Your task to perform on an android device: Search for the "Dancing Monkey Toy" for an infant baby on the  Hamleys app.
Image 0: 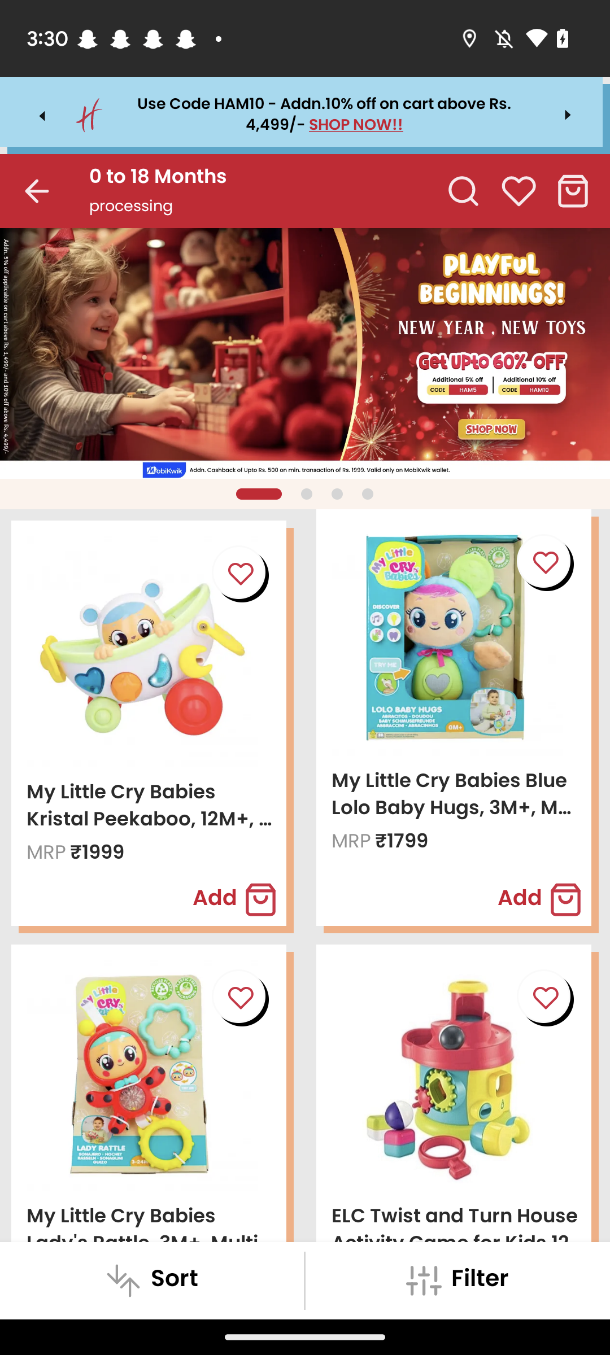
Click on the search icon at the top right.
Step 0: click (456, 207)
Image 1: 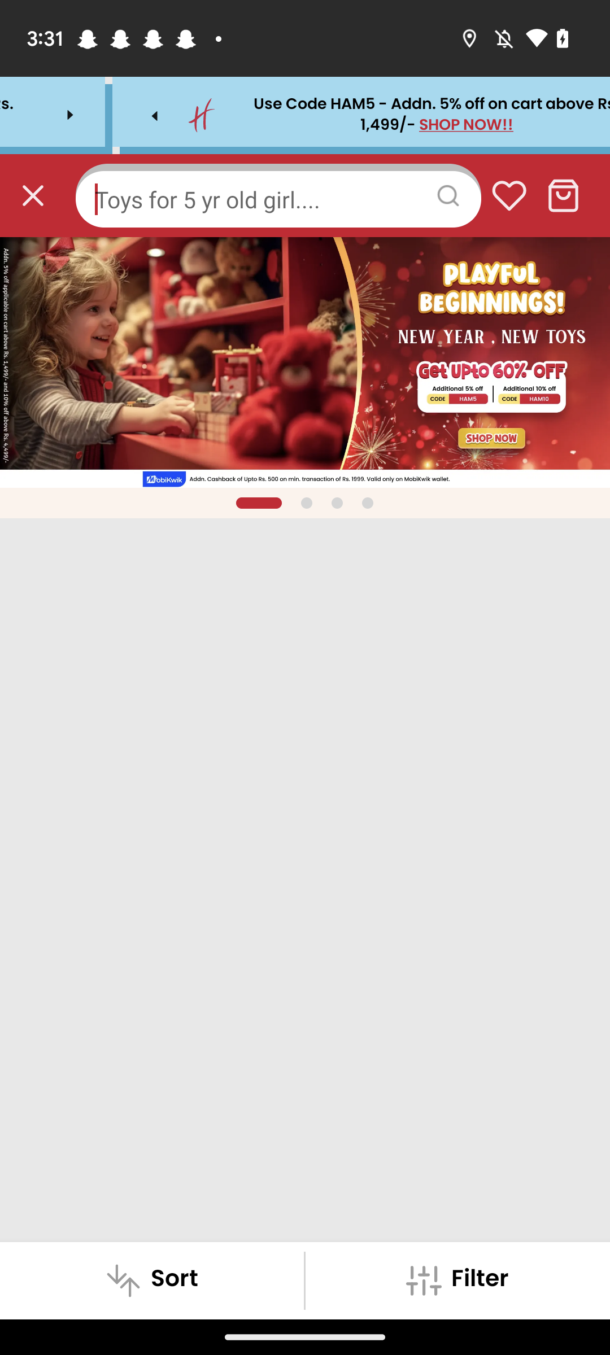
Click on the Search box.
Step 1: click (278, 195)
Image 2: 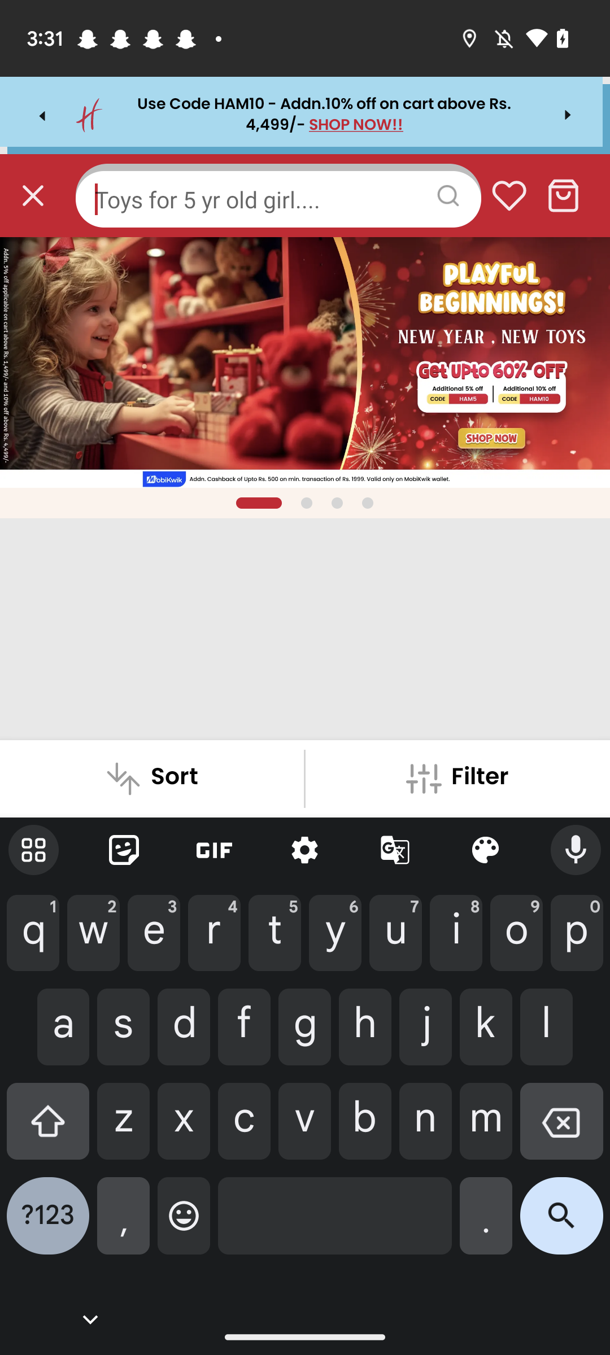
Type "Dancing Monkey Toy" in the search box.
Step 2: type "Dancing Monkey Toy"
Image 3: 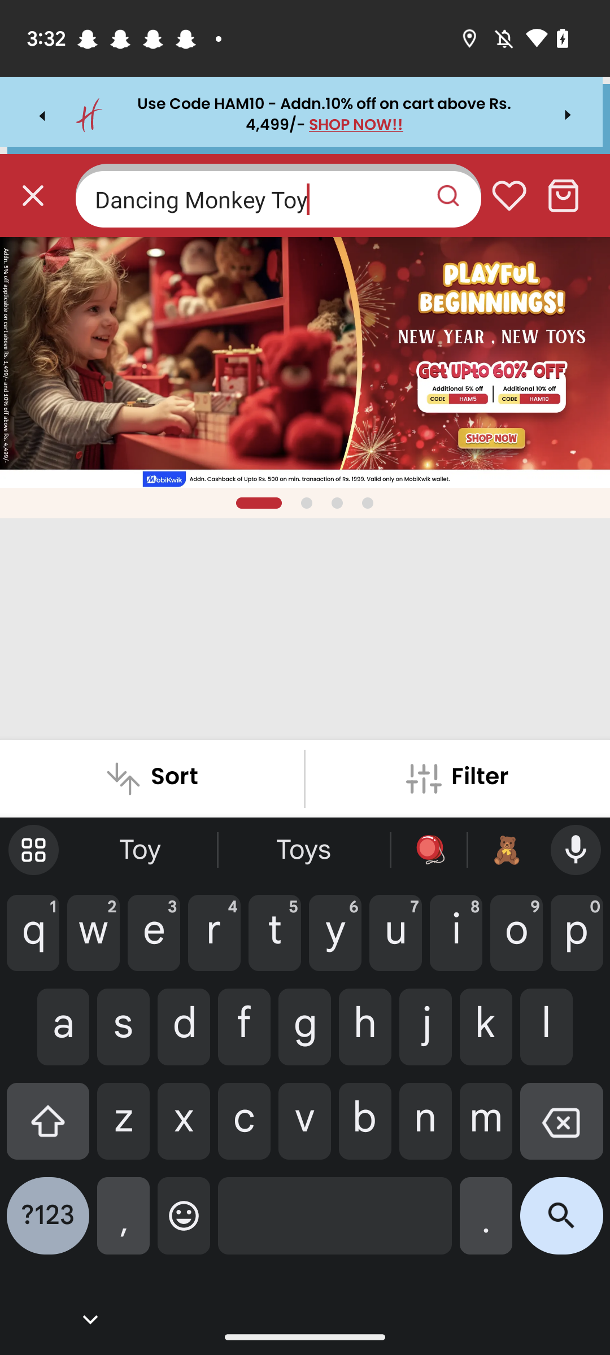
Click on the search icon at the bottom right corner of the keyboard.
Step 3: click (561, 1225)